Your task to perform on an android device: In the Kayak app,find a flight from Visakhapatnam to Guwahati departing on August 8, 2023 and returning on August 15, 2023 then select a flight between 3 P.M to 9 P.M 
Image 0: 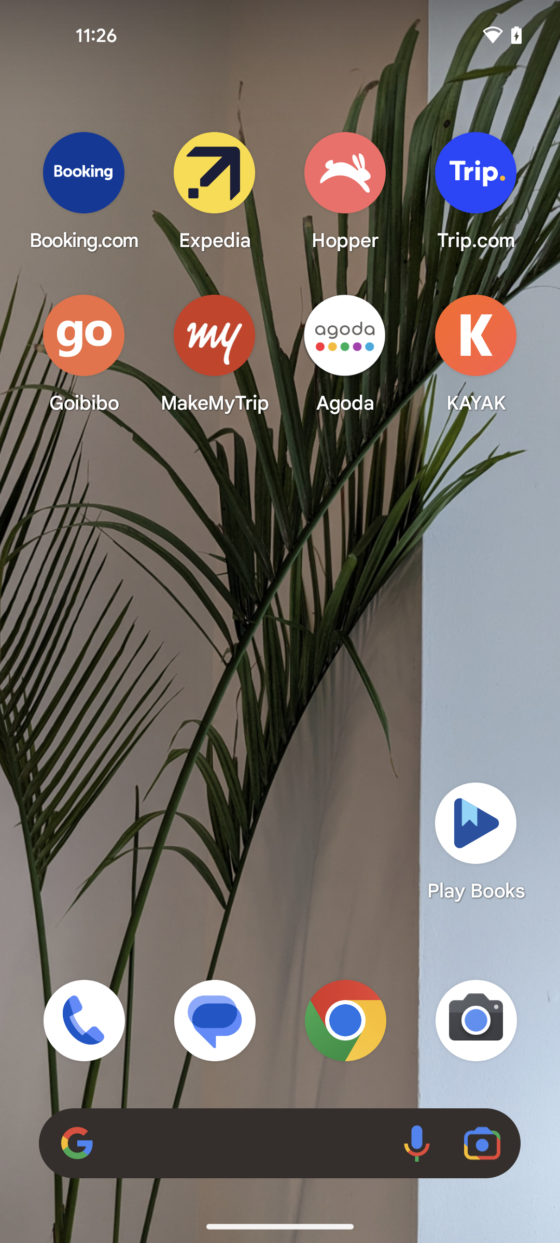
Open the Kayak app
Step 0: open app "KAYAK"
Image 1: 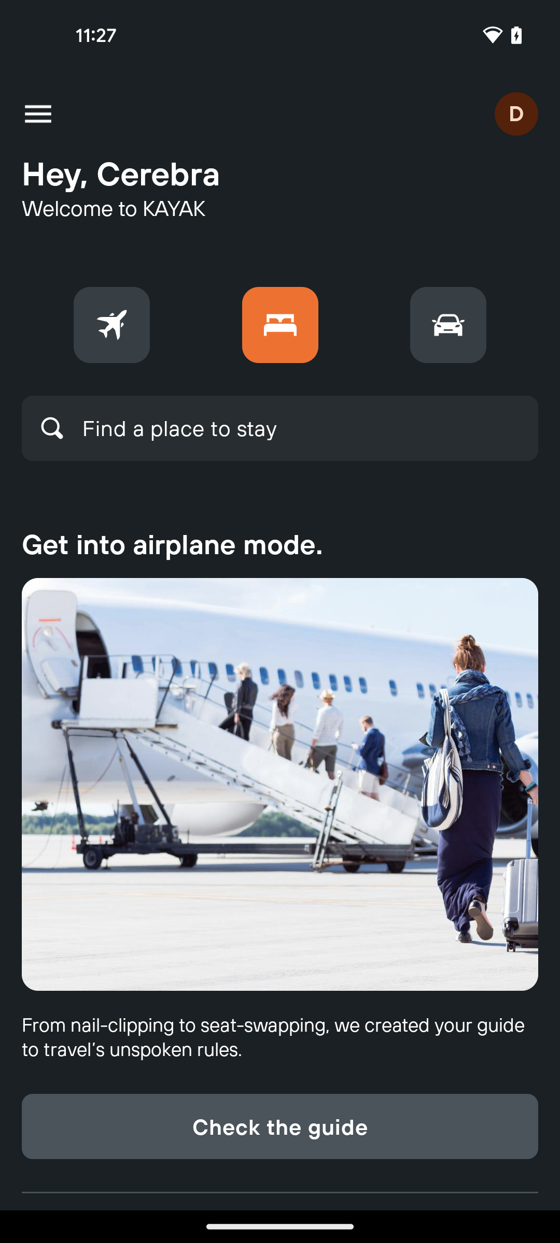
Tap on the flights option
Step 1: click (111, 325)
Image 2: 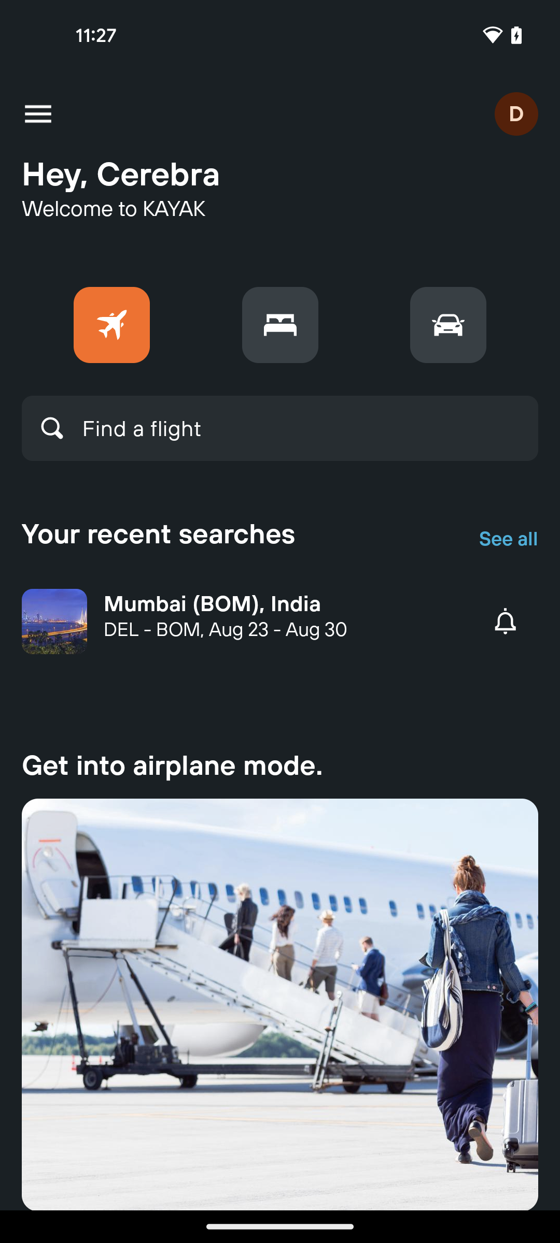
Click on the flight search bar
Step 2: click (142, 428)
Image 3: 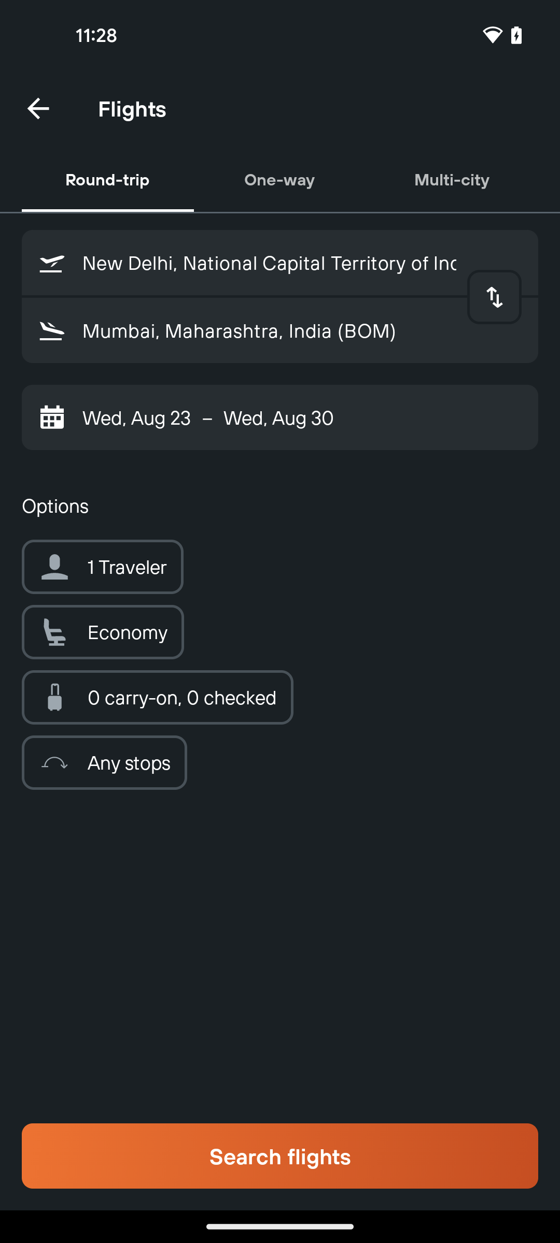
Tap on the departure section
Step 3: click (302, 263)
Image 4: 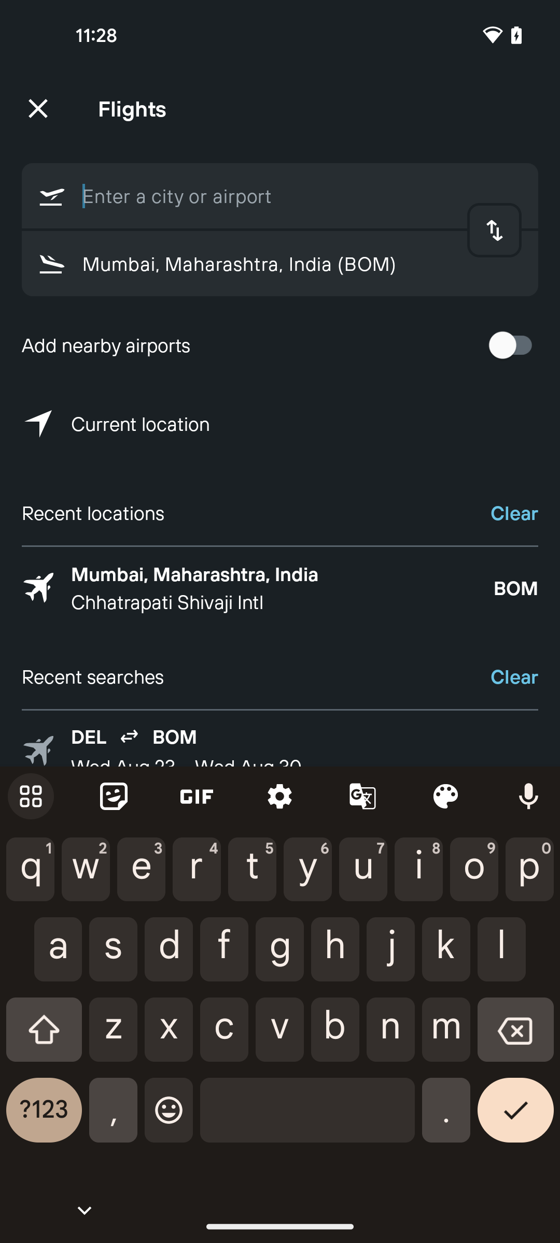
Search for Visakhapatnam
Step 4: type "Visakhapatnam"
Image 5: 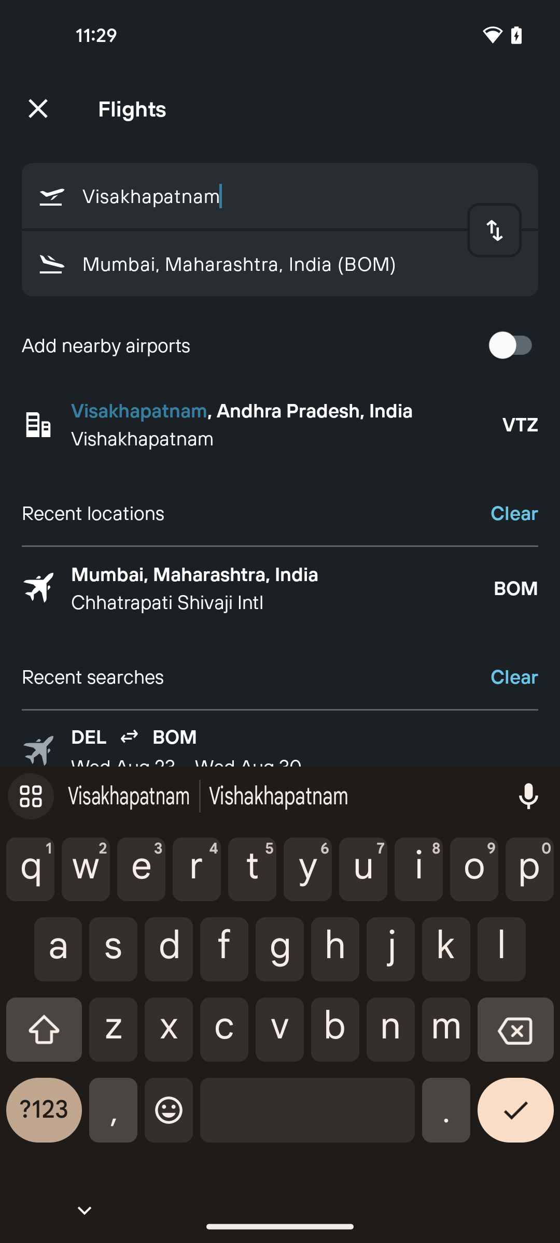
Select the first search result
Step 5: click (287, 410)
Image 6: 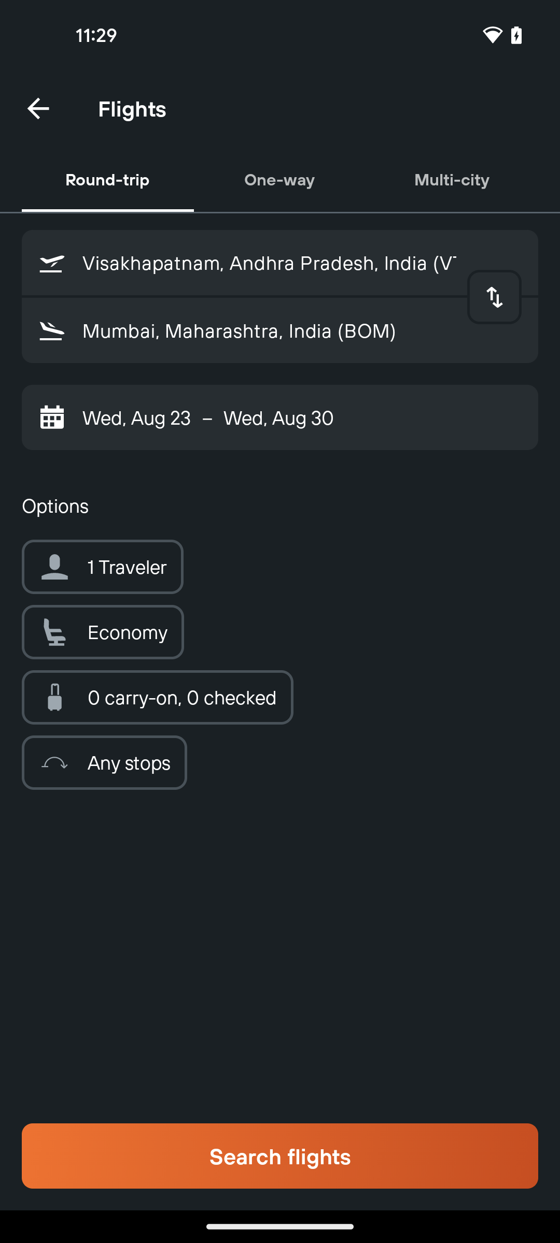
Tap on the arrival section
Step 6: click (261, 330)
Image 7: 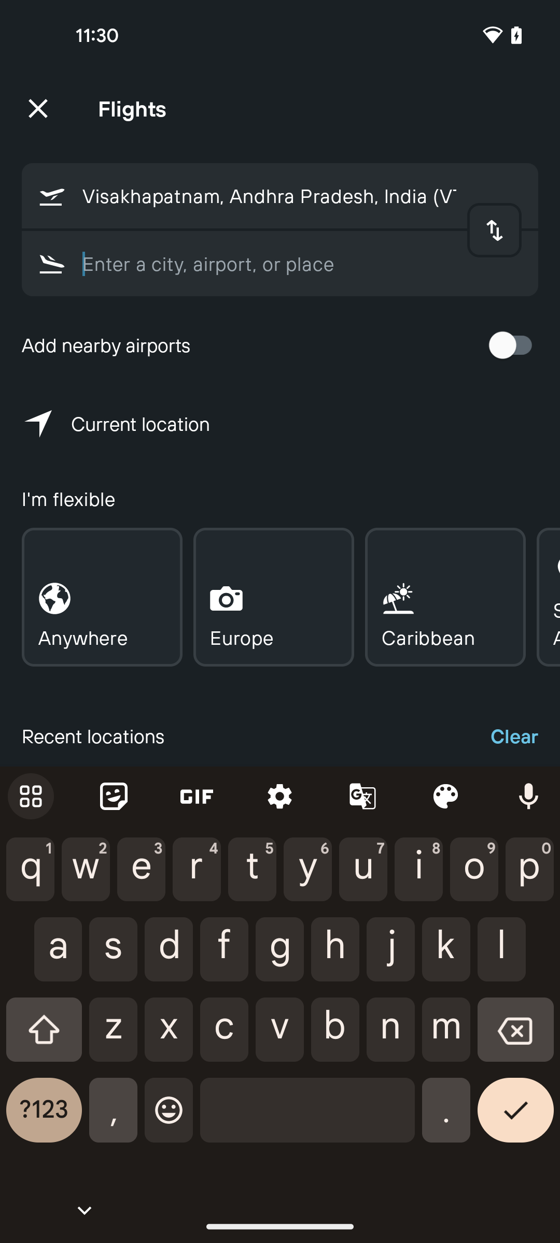
Search for Guwahati airport
Step 7: type "Guwahati"
Image 8: 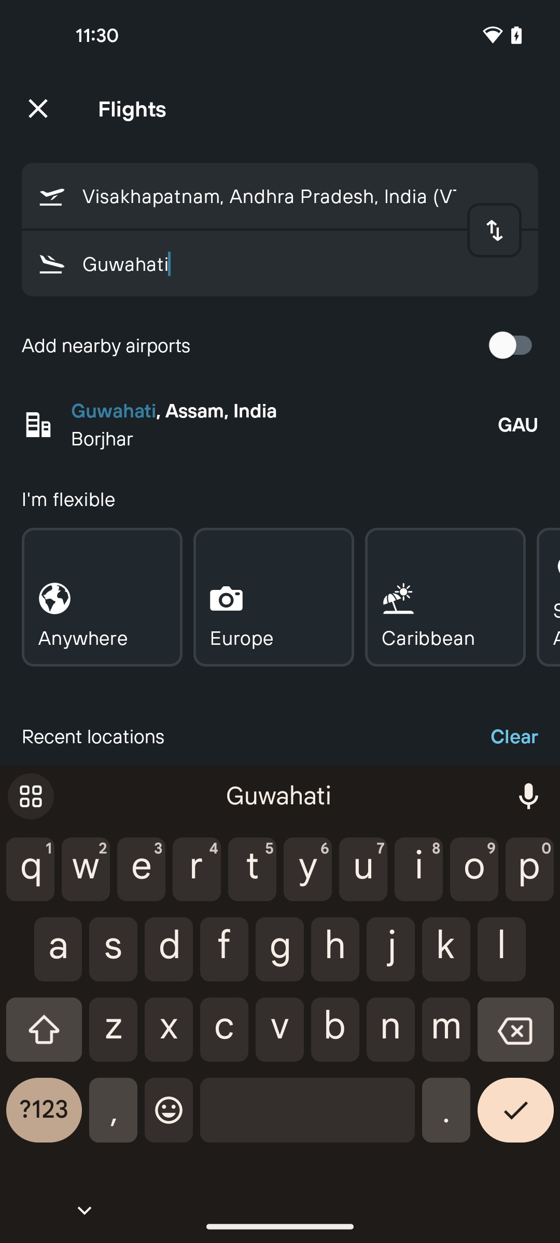
Select the search result
Step 8: click (284, 410)
Image 9: 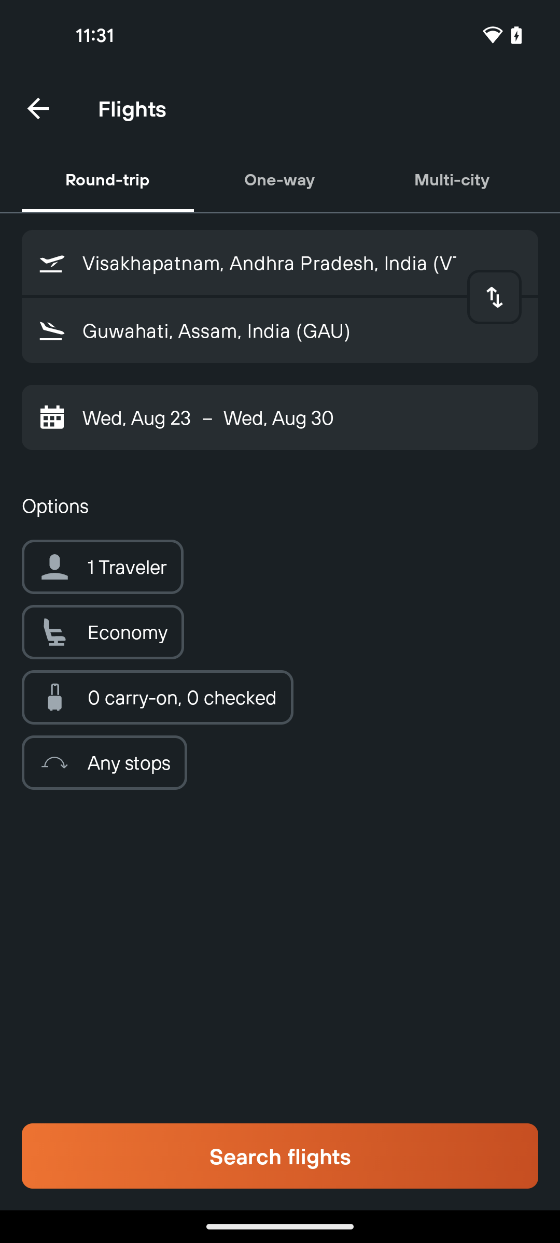
Click on the date section
Step 9: click (137, 417)
Image 10: 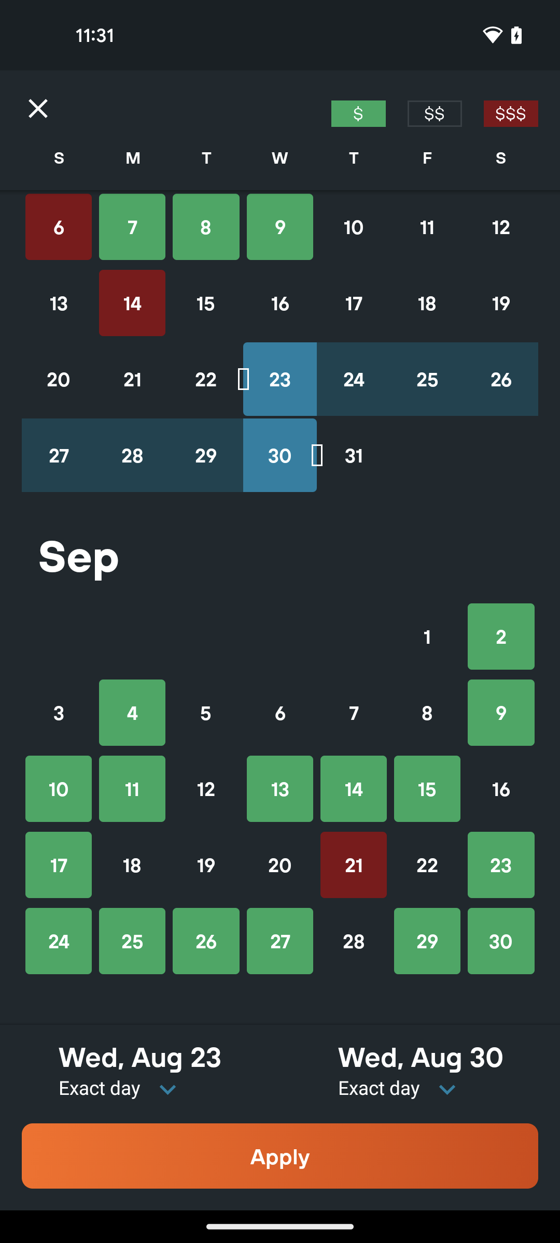
Select the departure date 8 august
Step 10: click (206, 227)
Image 11: 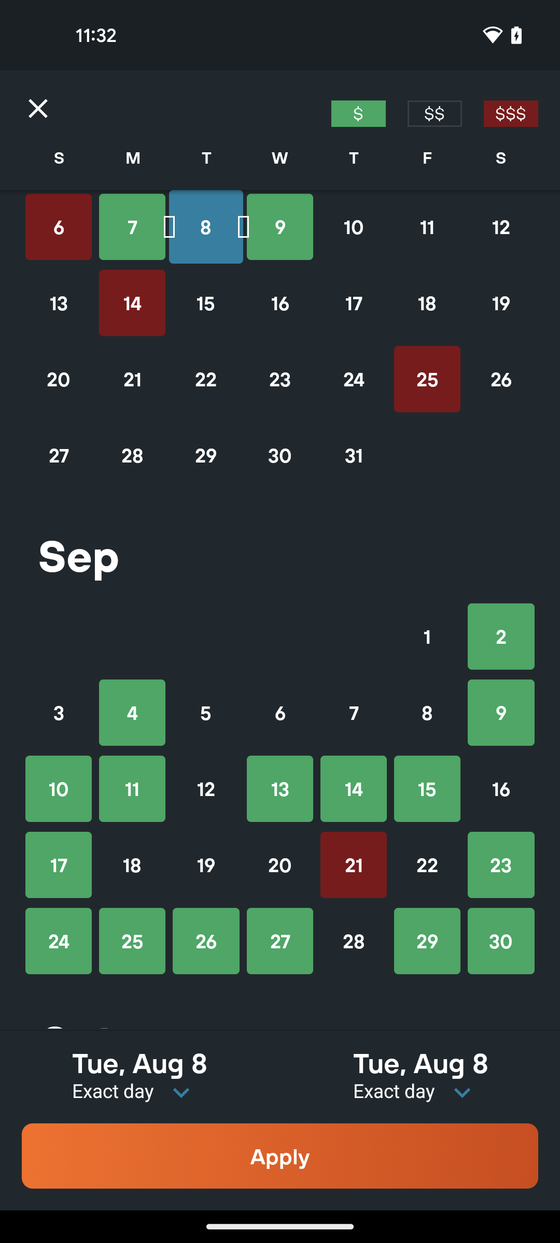
Select the return date 15 august
Step 11: click (206, 303)
Image 12: 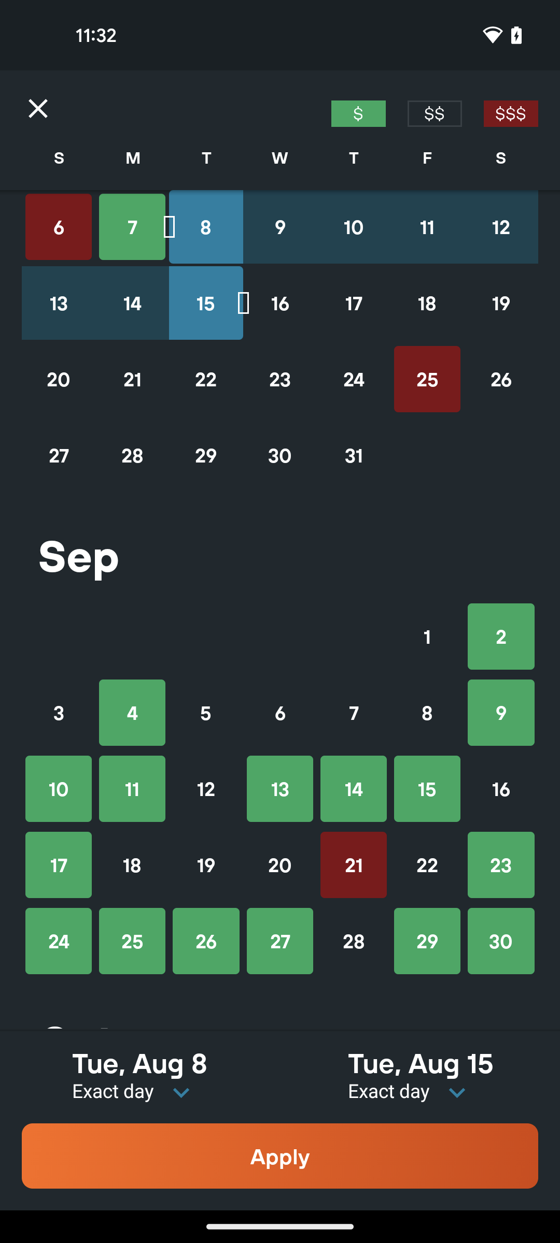
Click on the apply button at the bottom of the screen
Step 12: click (280, 1156)
Image 13: 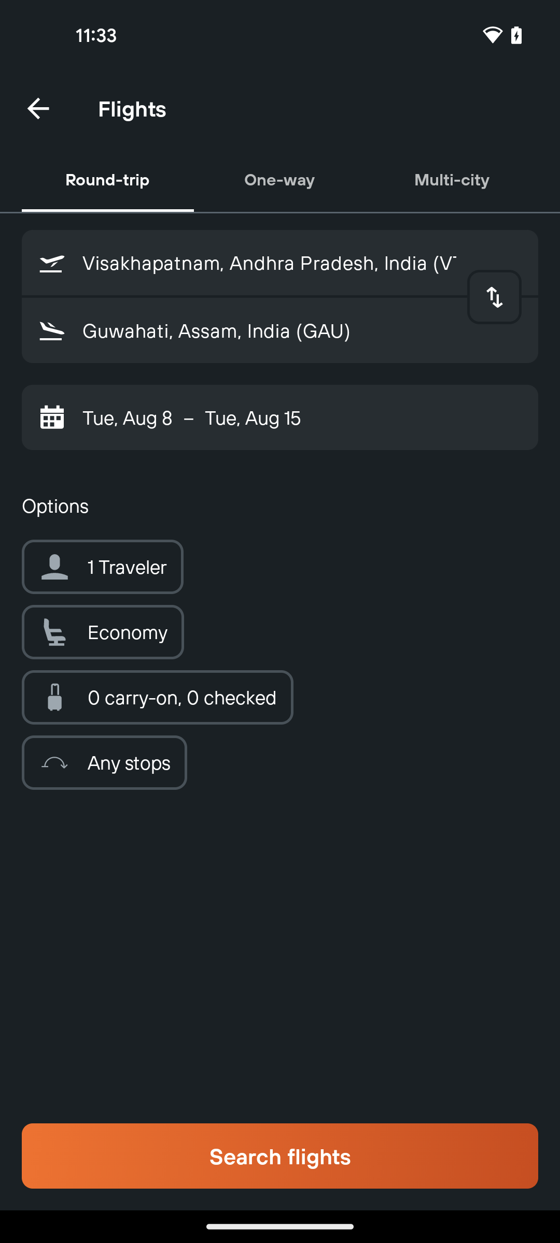
Click on the Search button at the bottom of the screen
Step 13: click (280, 1156)
Image 14: 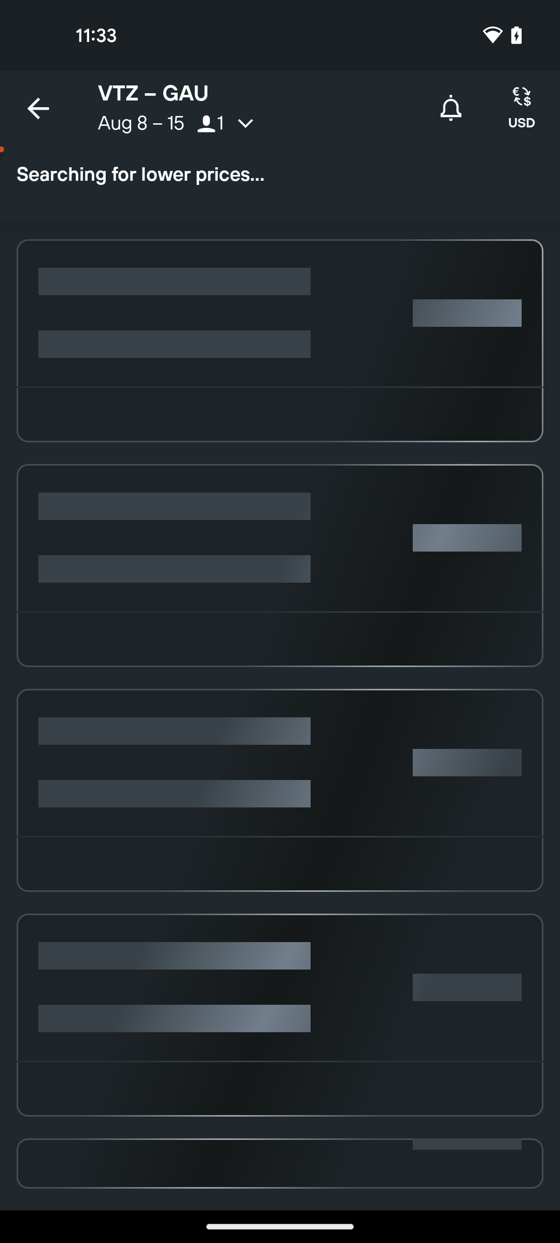
Click on the Search button at the bottom of the screen
Step 14: wait
Image 15: 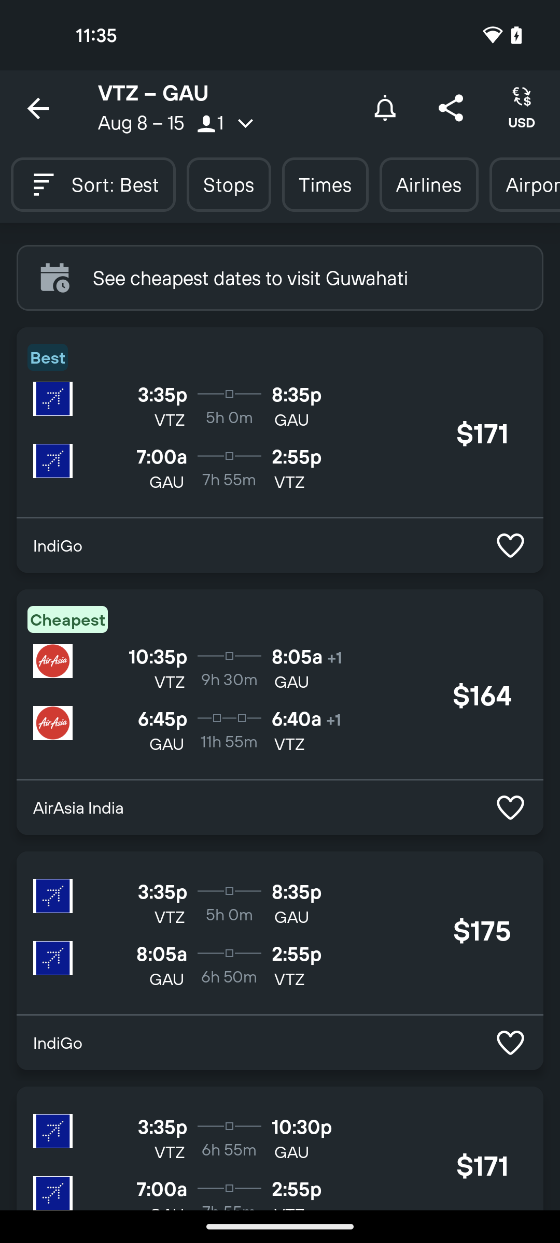
Tap on the first search result
Step 15: click (229, 394)